Your task to perform on an android device: The Hike Plan Docs should be accessible to maredharris@gmail.com so that she may contribute some further suggestions.
Image 0: 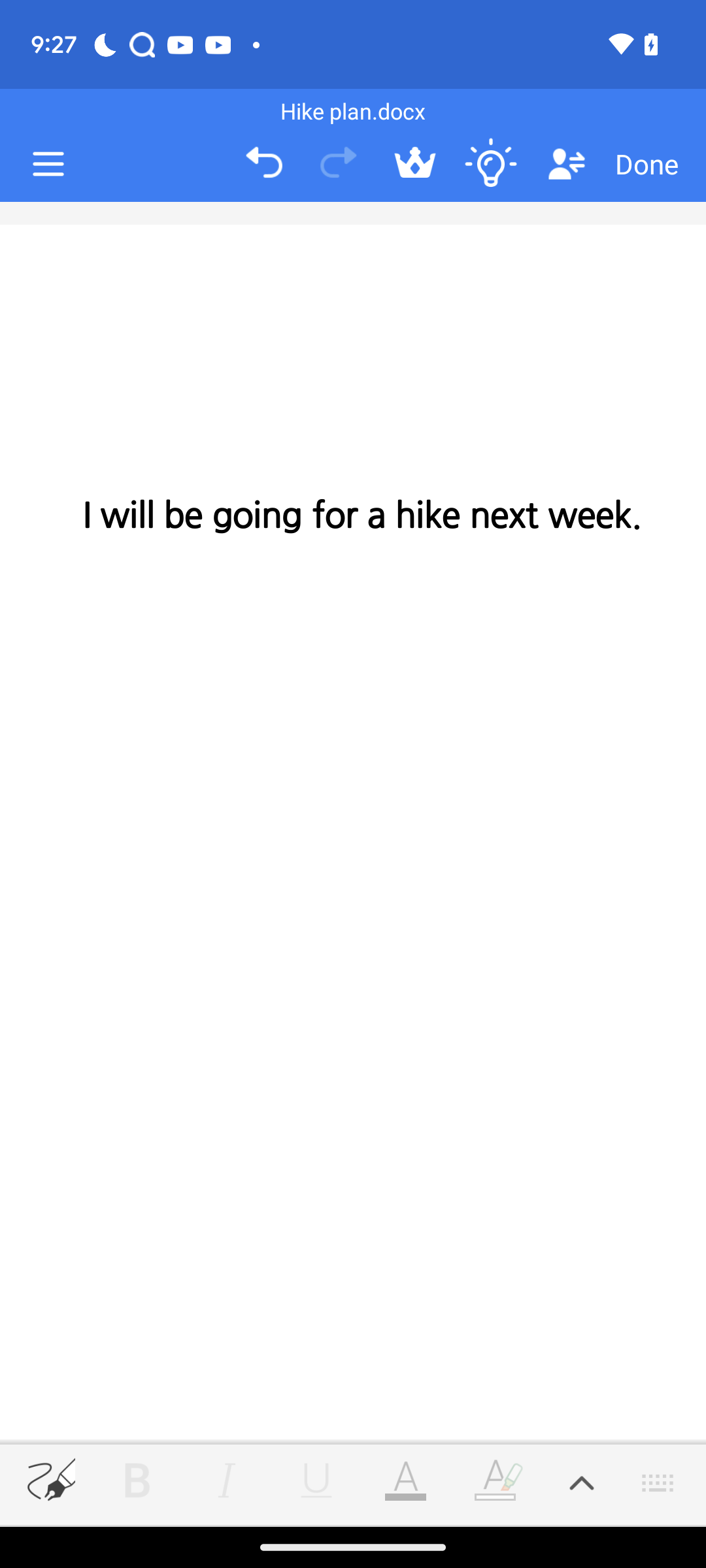
Click on the menu icon at the top left of the screen
Step 0: click (48, 164)
Image 1: 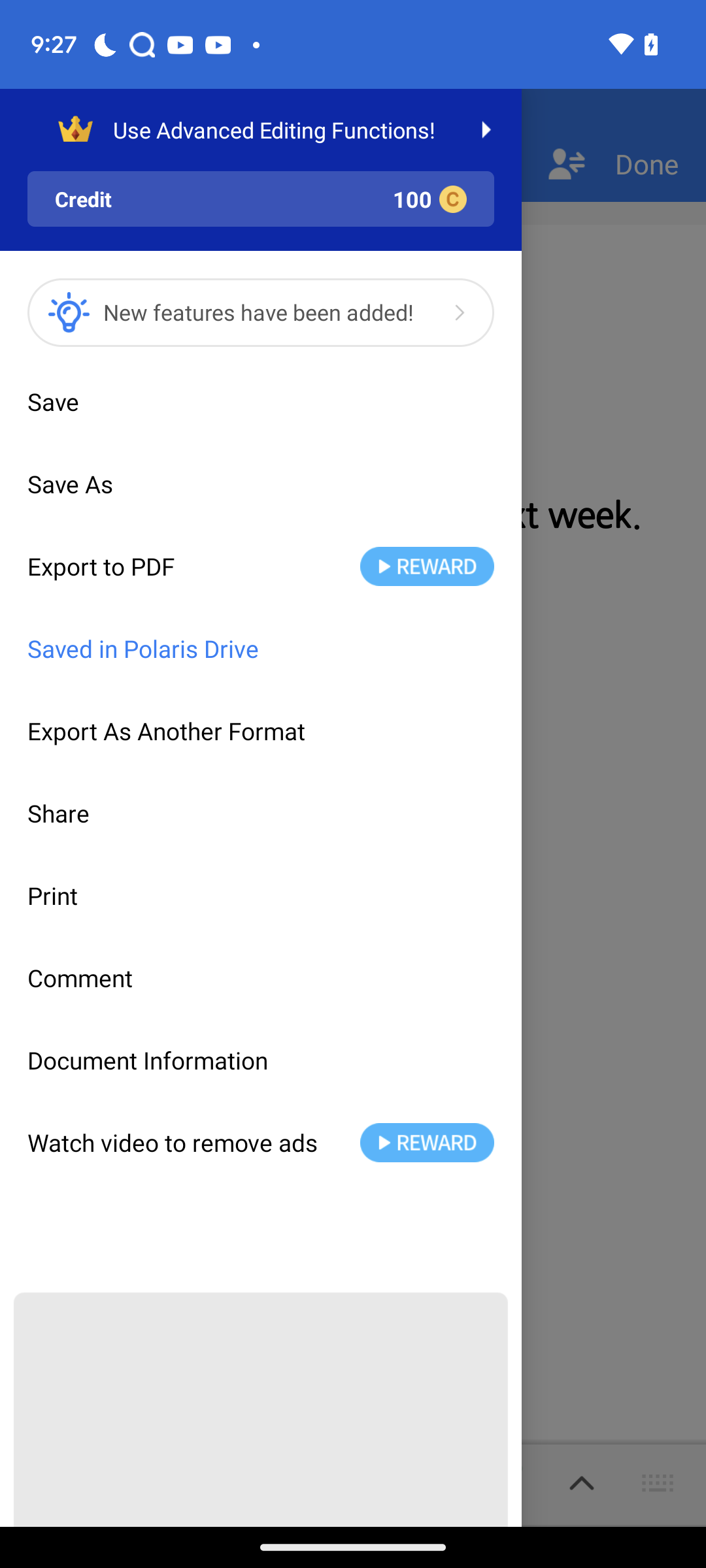
Click on the share icon
Step 1: click (260, 813)
Image 2: 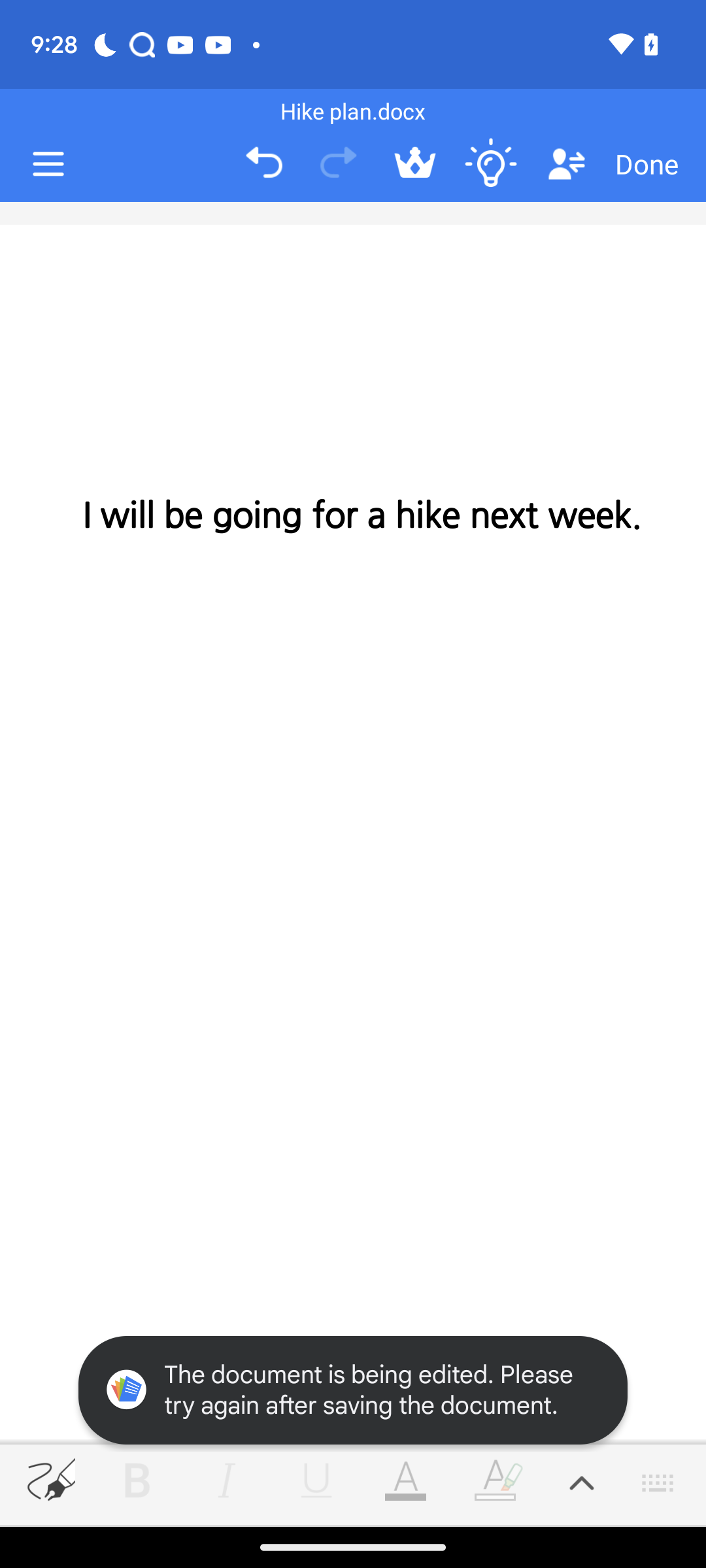
Click on the share icon
Step 2: wait
Image 3: 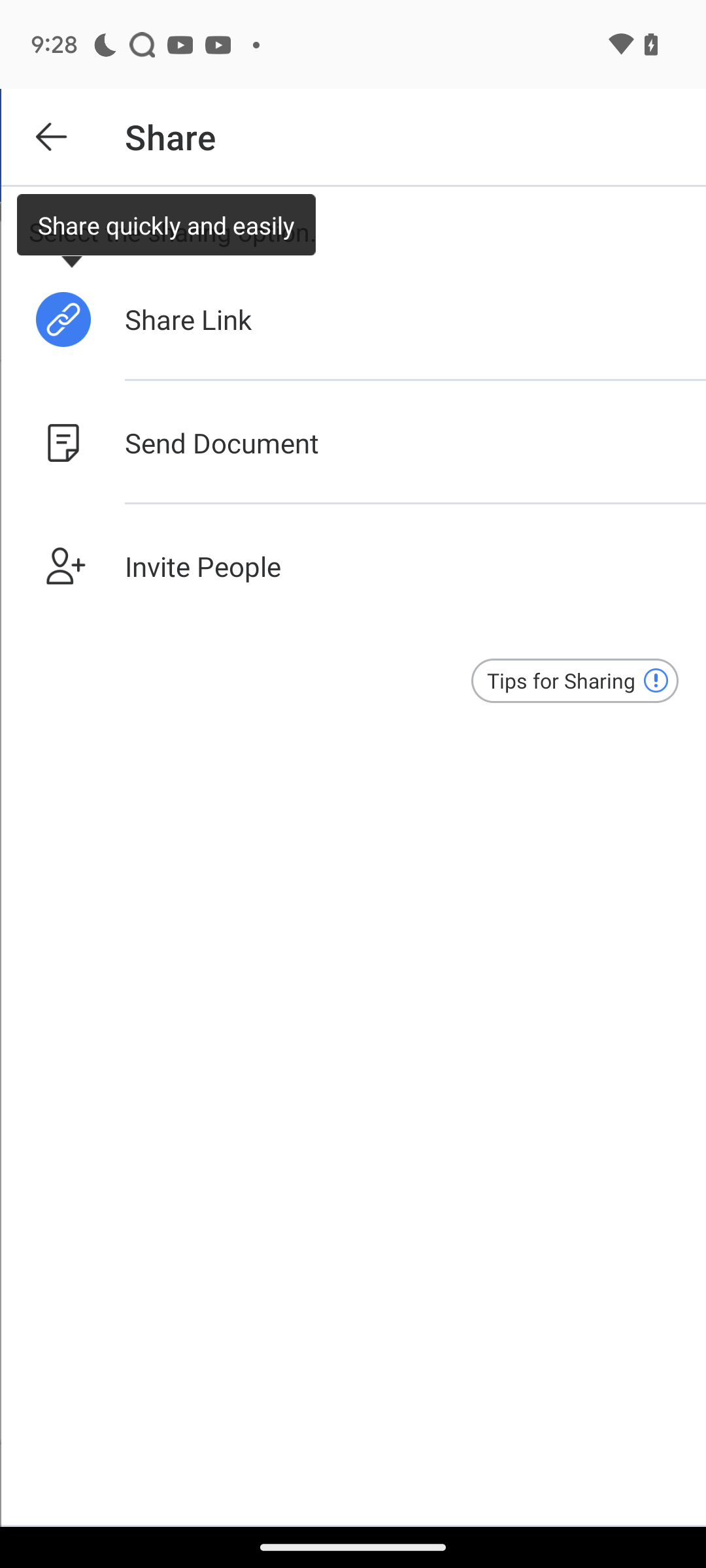
Click on Send Document option
Step 3: click (369, 442)
Image 4: 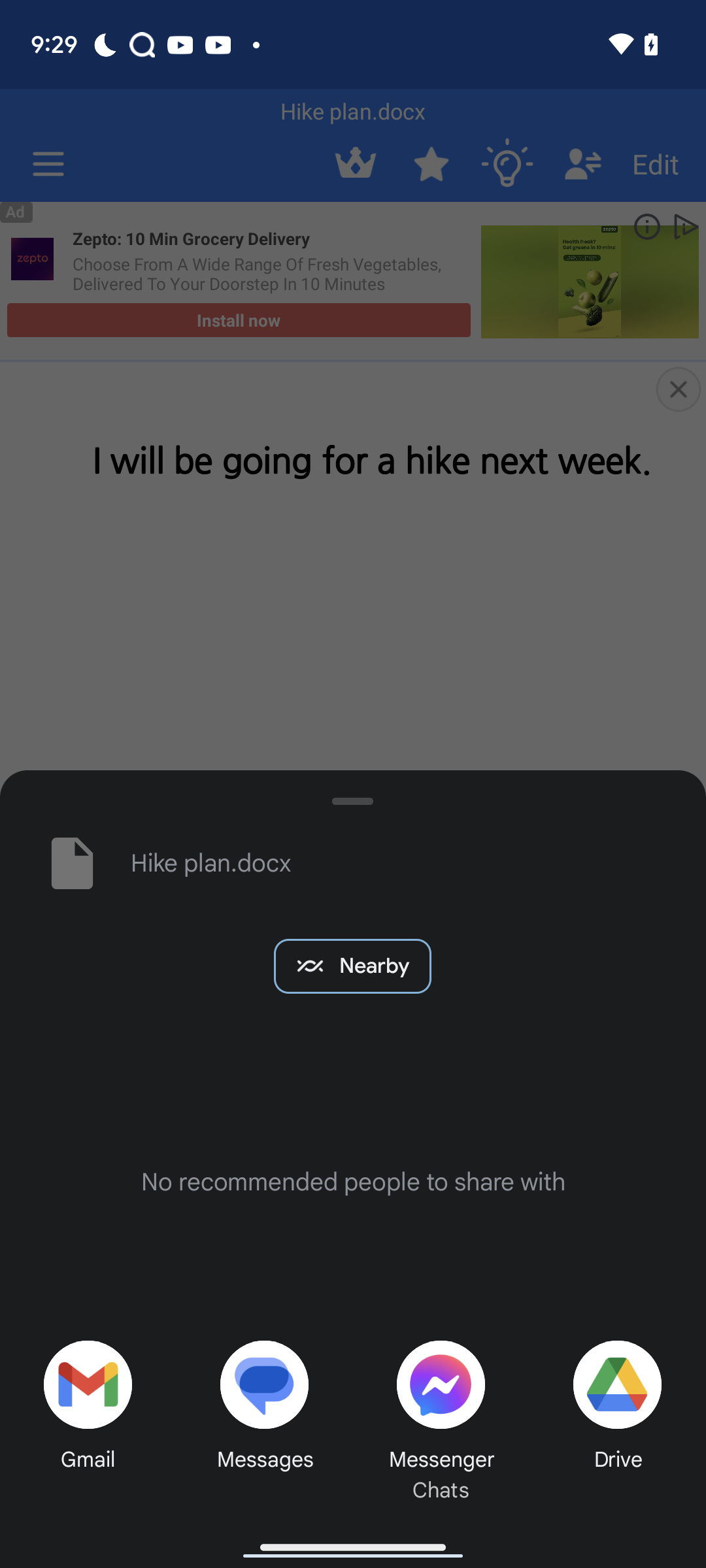
Click on gmail icon
Step 4: click (87, 1384)
Image 5: 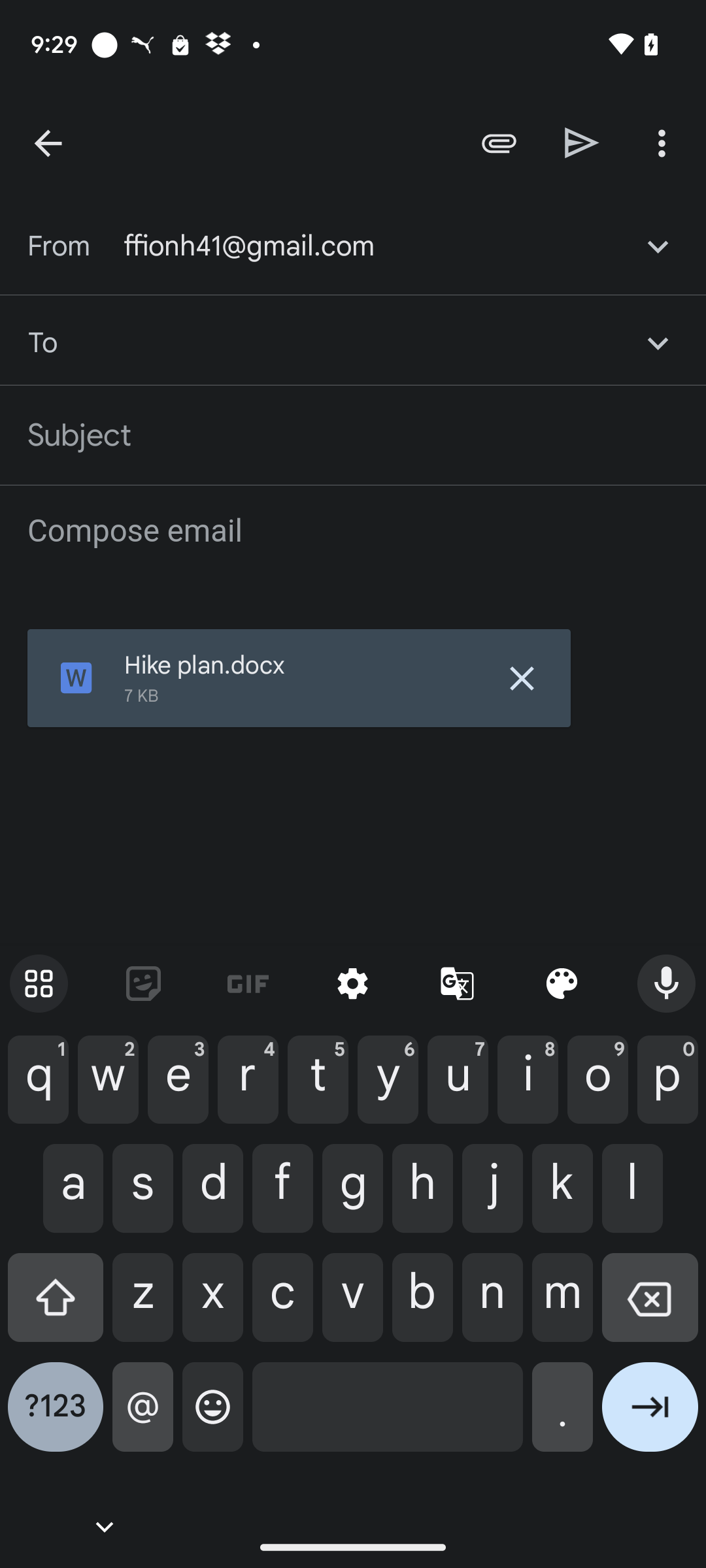
Enter  maredharris@gmail.com as the recipient's id 
Step 5: type " maredharris@gmail.com"
Image 6: 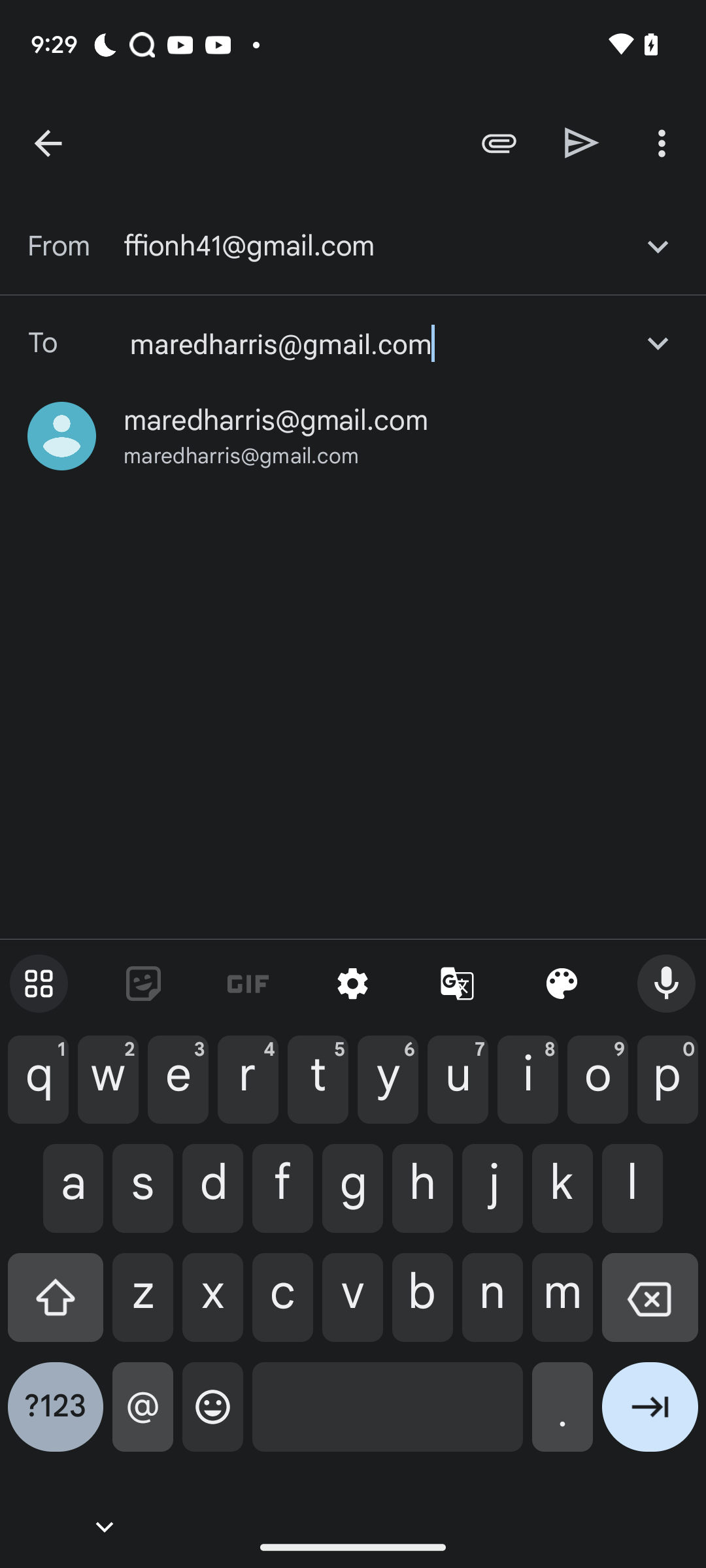
Click on the suggested email id
Step 6: click (241, 456)